Your task to perform on an android device: Open the clock app and change the timer.
Image 2: 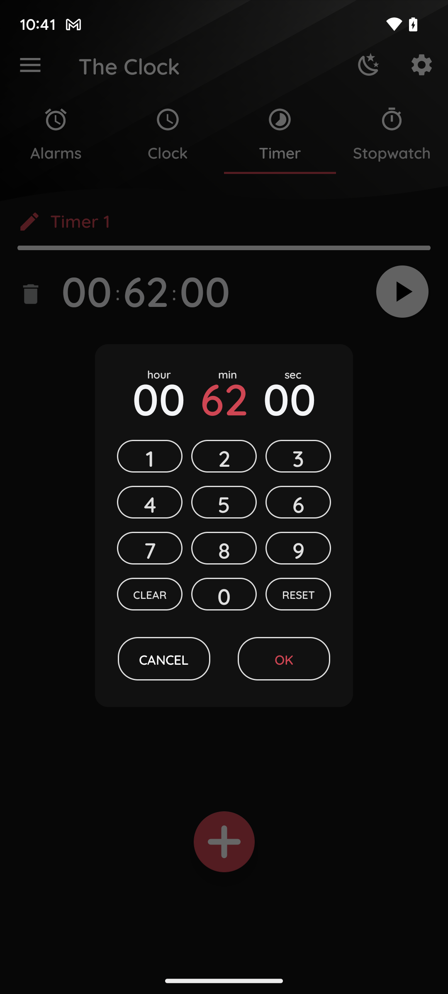
change timer
Step 2: click (140, 502)
Image 3: 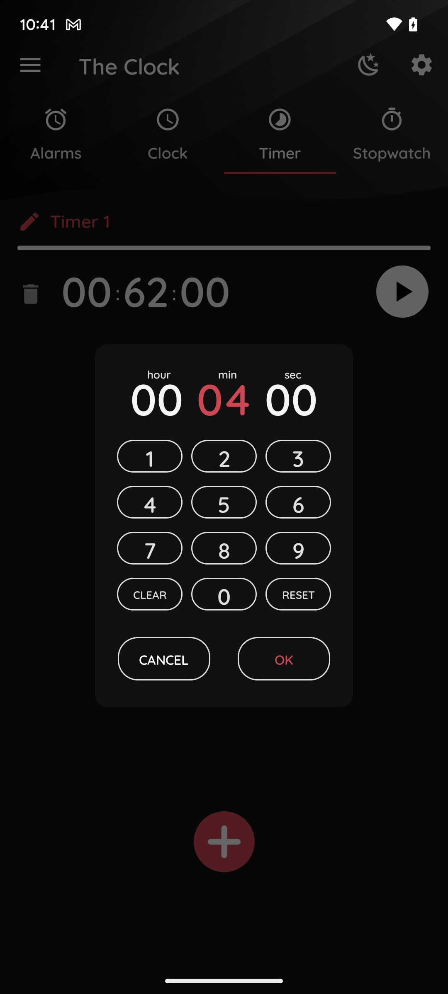
Click on OK.
Step 3: click (284, 659)